Your task to perform on an android device: Go to the Snapdeal app, Tap on the search bar, and enter bullmer sweatshirts for men.
Image 0: 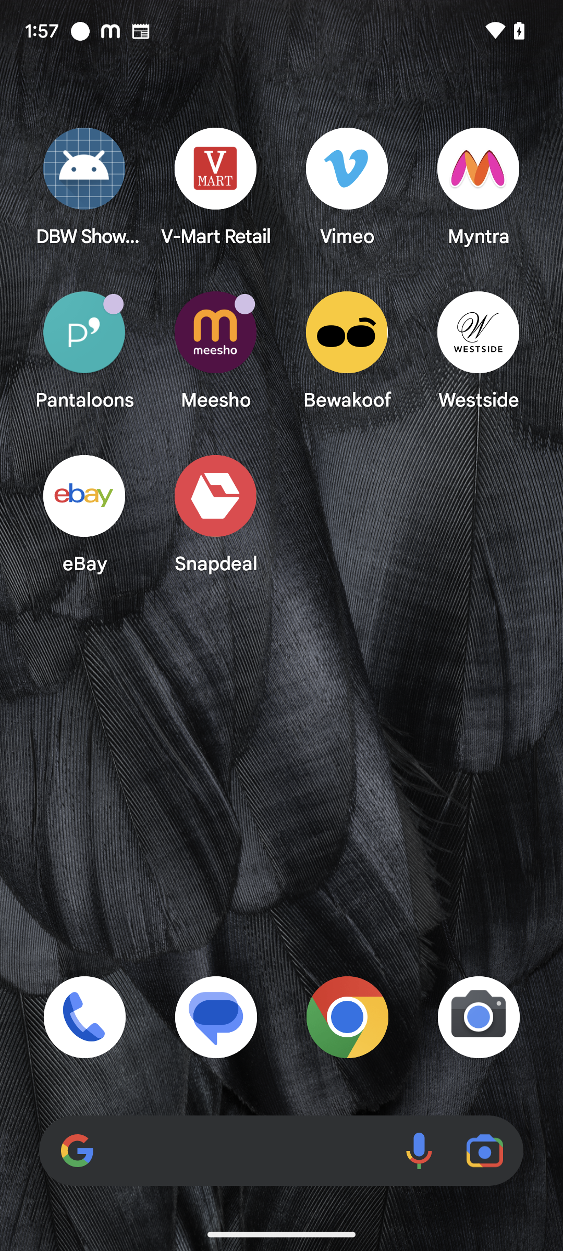
Open the snapdeal app
Step 0: open app "Snapdeal"
Image 1: 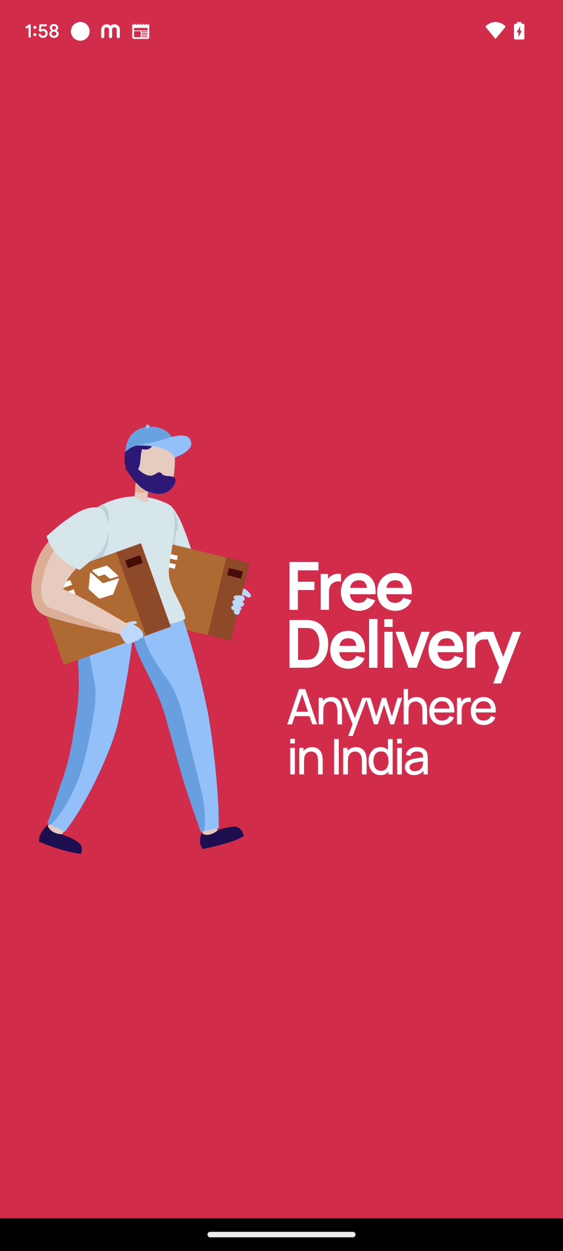
Open the snapdeal app
Step 1: wait
Image 2: 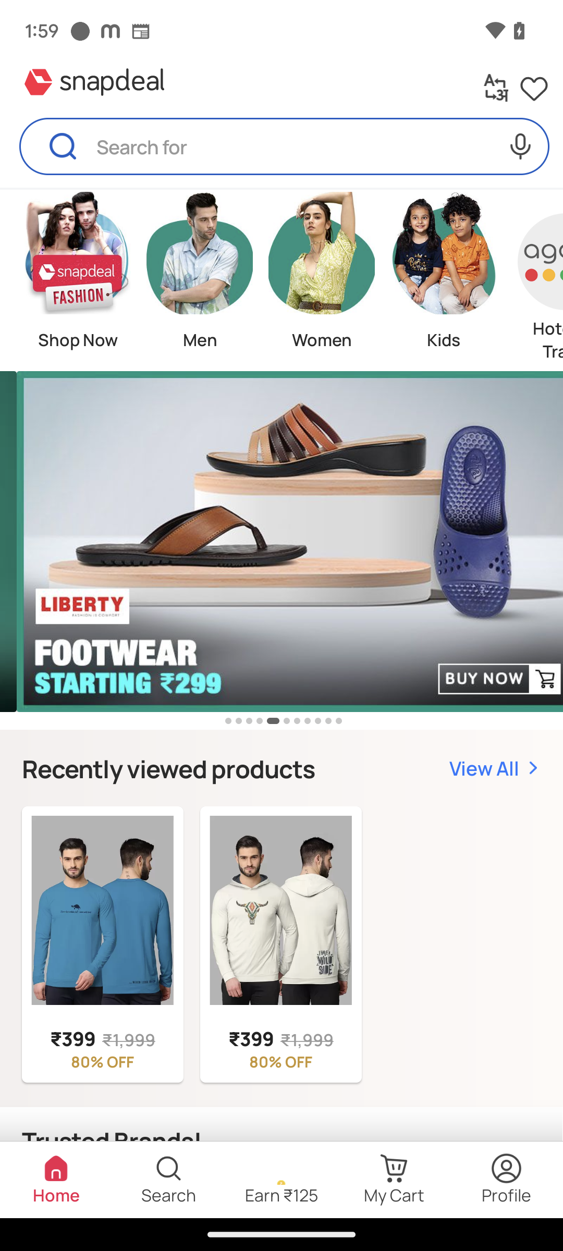
Click on the search bar at the top of the screen.
Step 2: click (284, 146)
Image 3: 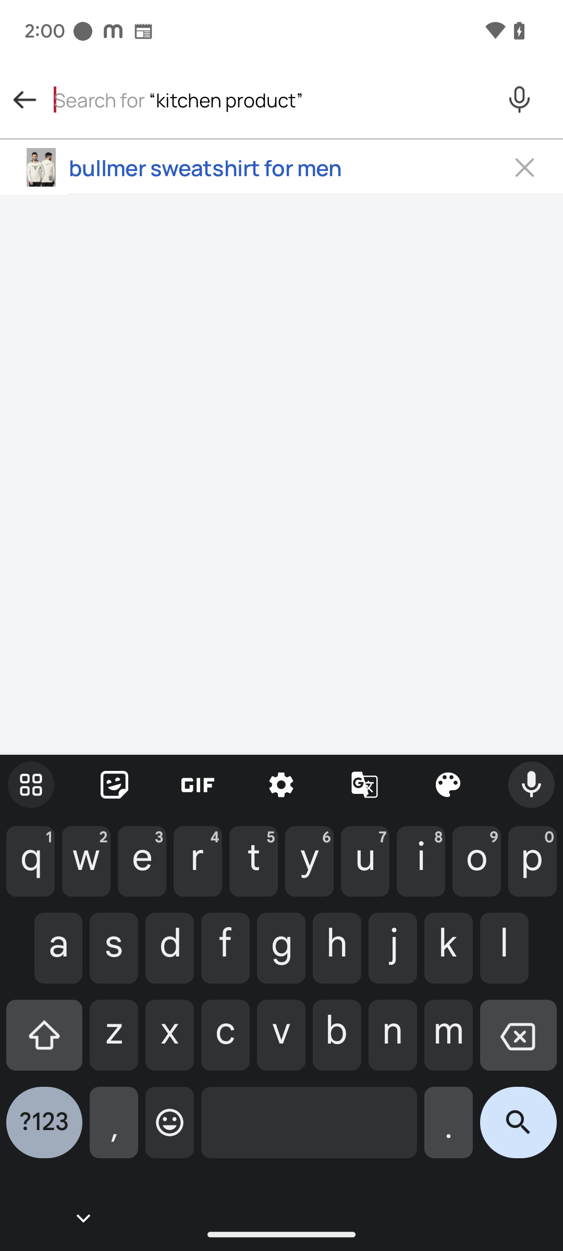
Enter Bullmer sweatshirts for men in the search bar at the top of the screen
Step 3: type "Bullmer sweatshirts for men"
Image 4: 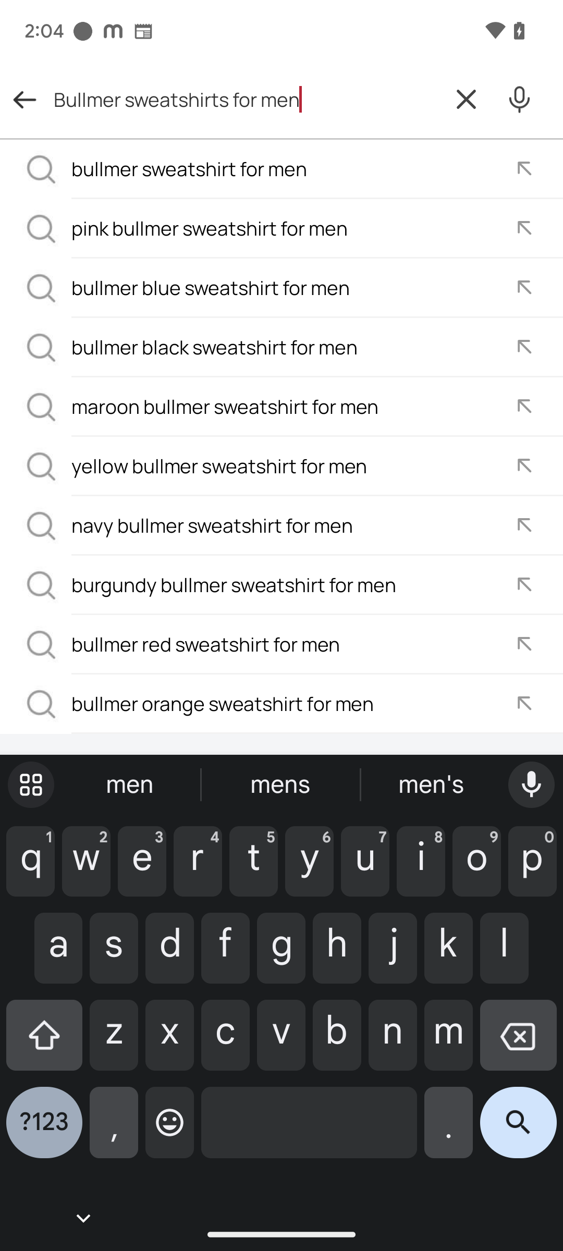
Click on the search icon at the bottom right of the screen
Step 4: click (518, 1131)